Your task to perform on an android device: Save the Presentation with the title as Project Details for now in the OfficeSuite app.
Image 0: 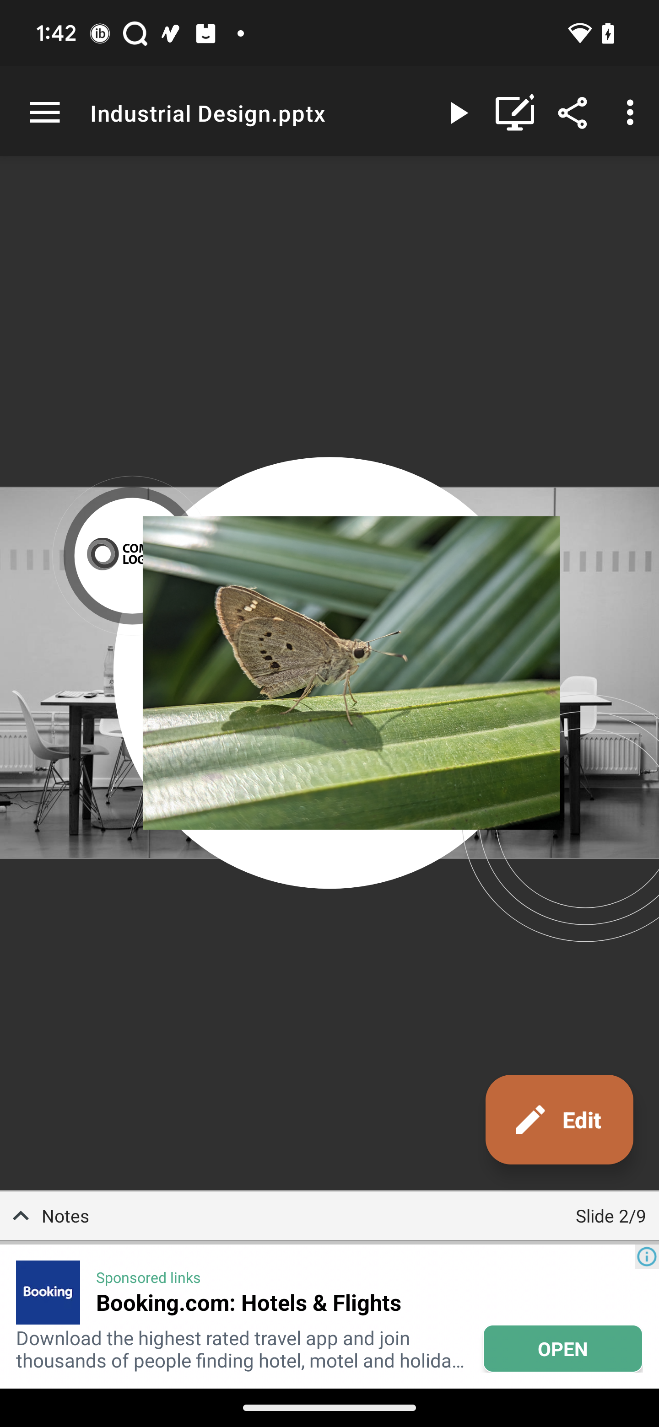
Click on the three dots to see more option
Step 0: click (622, 115)
Image 1: 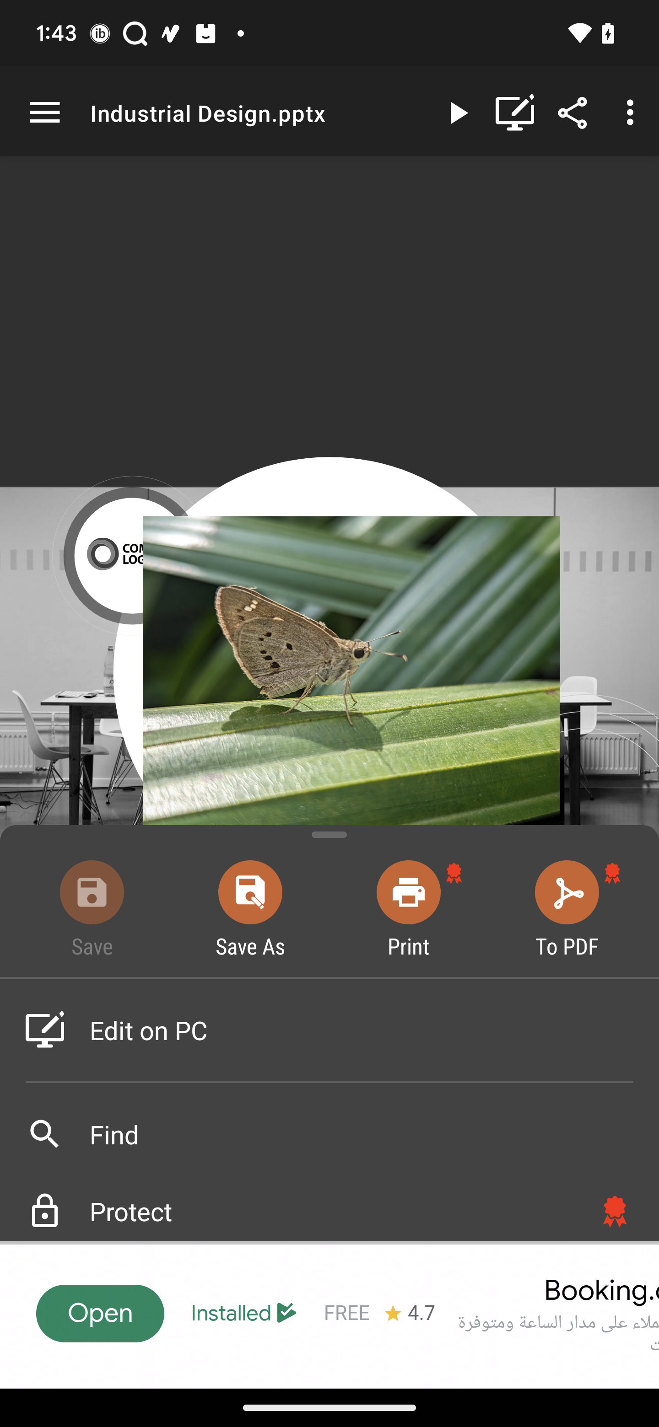
Click on the save as button
Step 1: click (250, 907)
Image 2: 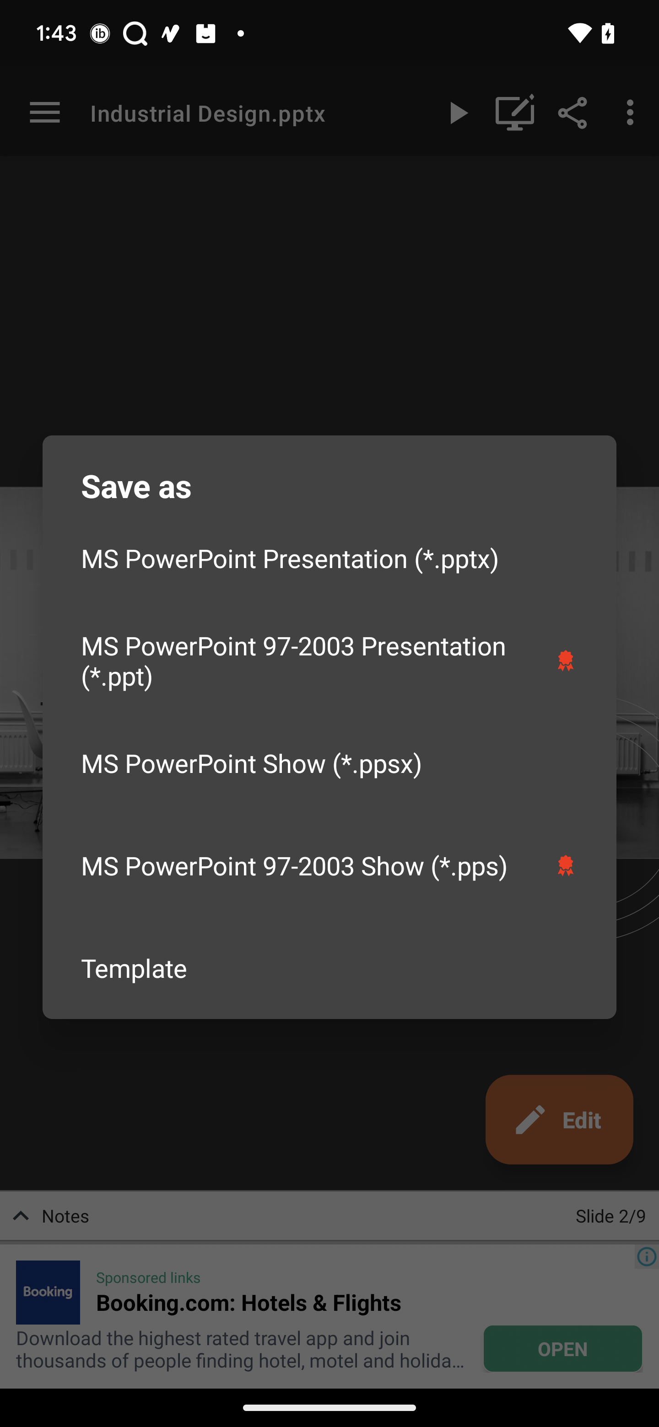
Click on the first option
Step 2: click (329, 558)
Image 3: 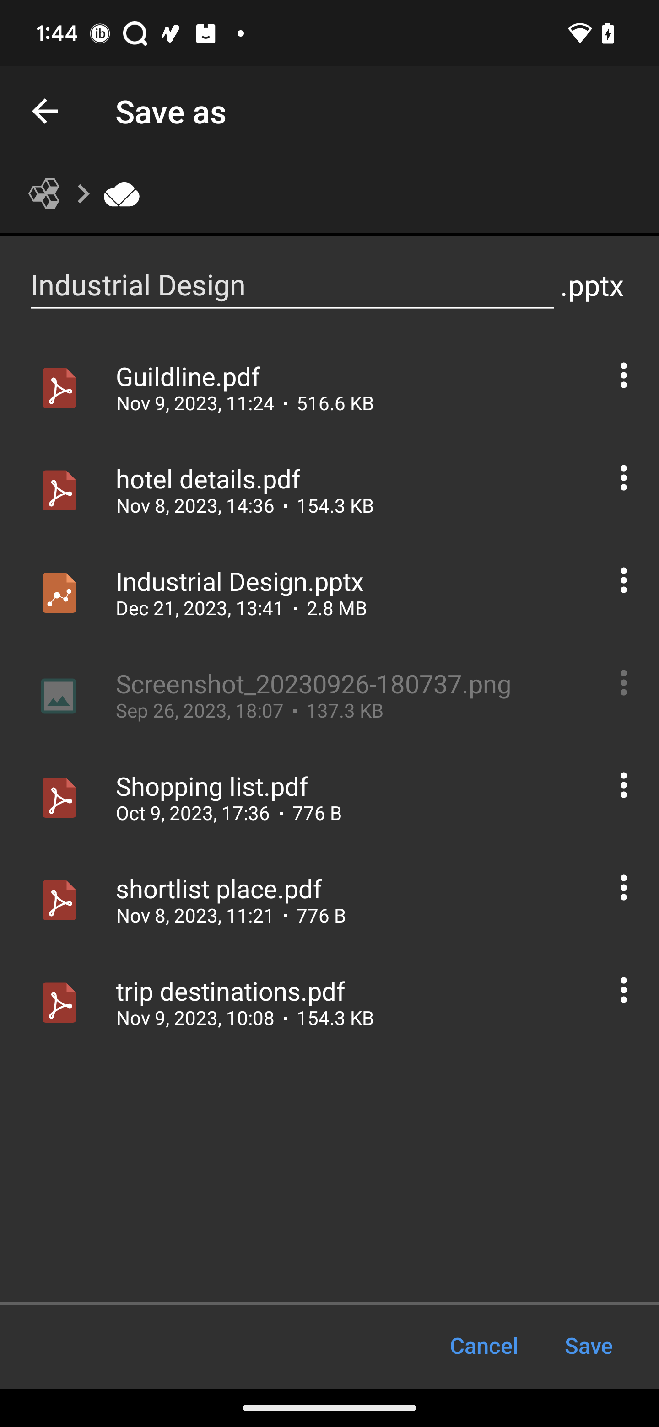
Type Project Details In the name tab
Step 3: type "Project Details"
Image 4: 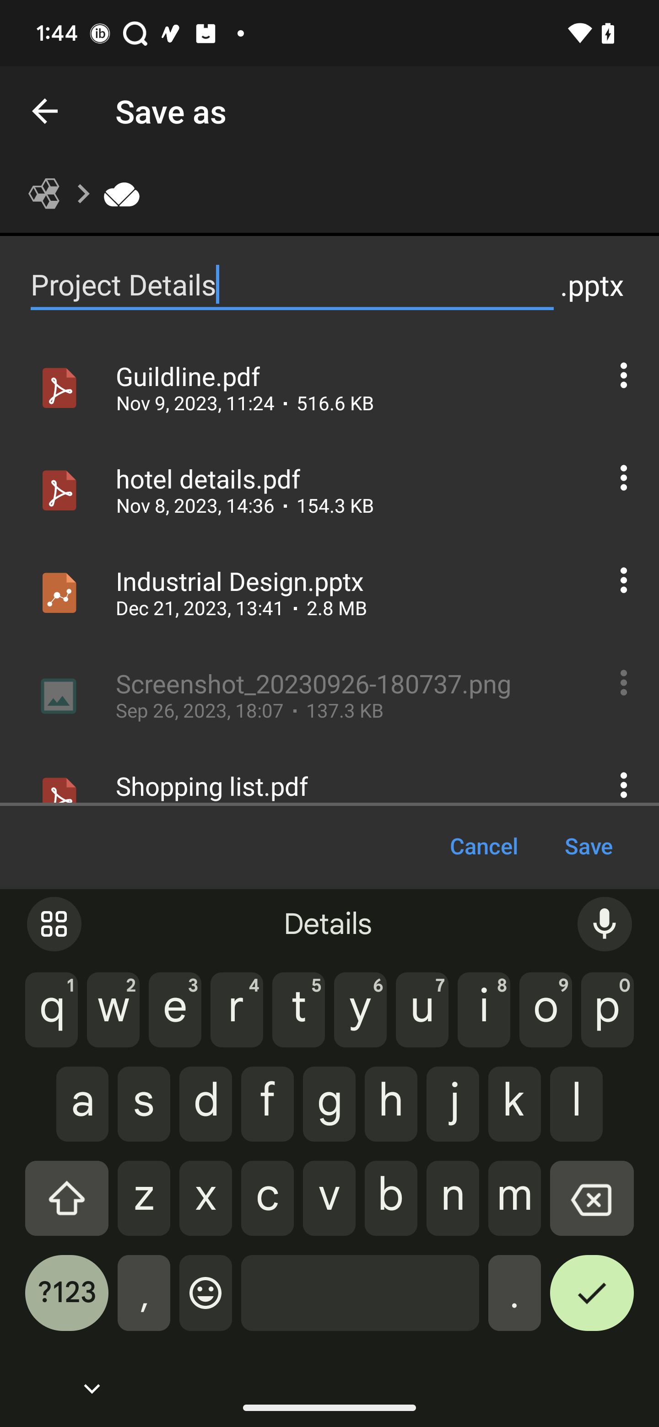
Click on the Save button
Step 4: click (589, 846)